Your task to perform on an android device: Open the Whisk app & search for the Fairy Cake recipe
Image 0: 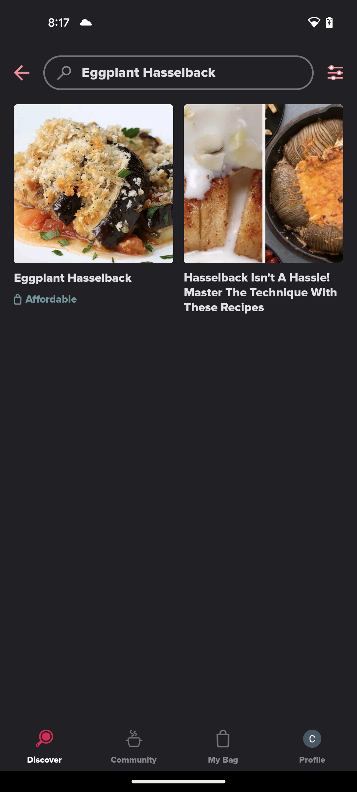
open the Whisk app
Step 0: open app "Whisk"
Image 1: 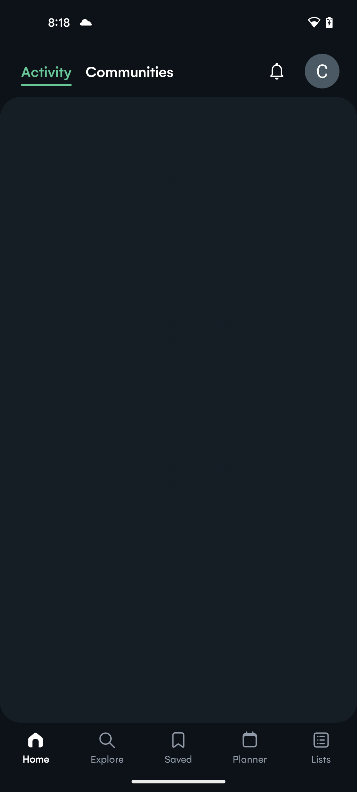
open the Whisk app
Step 1: wait
Image 2: 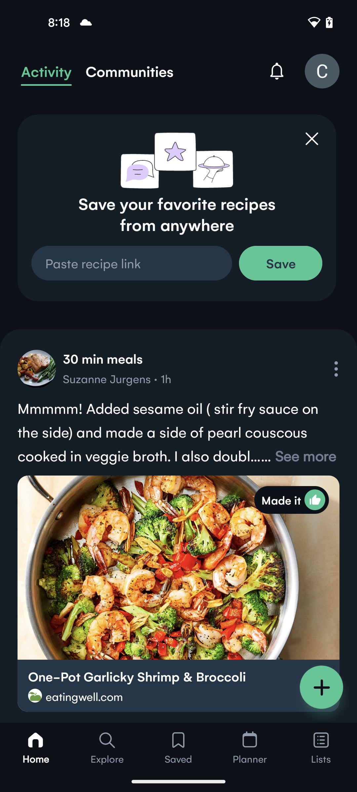
click on the search icon at the bottom of the screen
Step 2: click (107, 747)
Image 3: 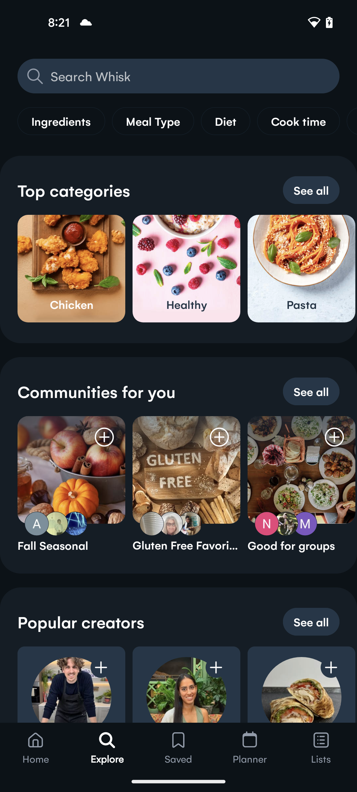
click on the search bar at the top of the screen
Step 3: click (178, 76)
Image 4: 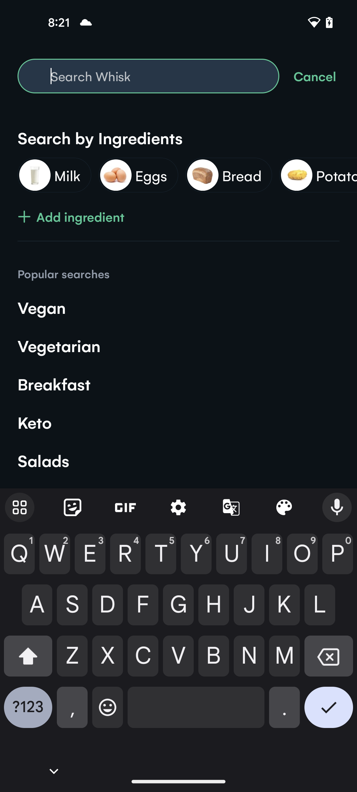
enter the recipe name Fairy Cake
Step 4: type "Fairy Cake"
Image 5: 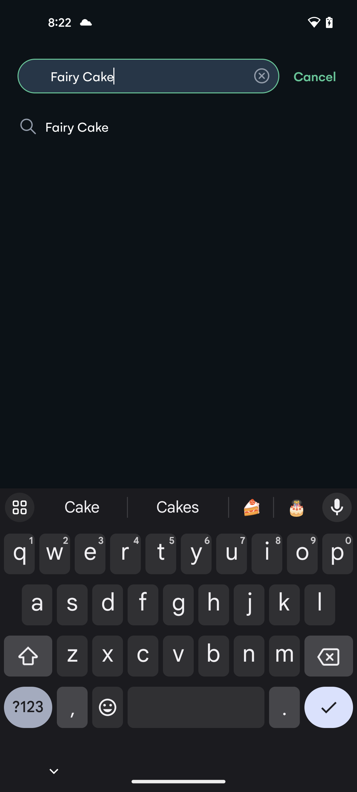
select the suggested search result
Step 5: click (178, 126)